Your task to perform on an android device: I want to seek for The Winchester hotel & Spa using a mapping app because I'm getting ready to travel this weekend and I need a somewhere to stay.
Image 0: 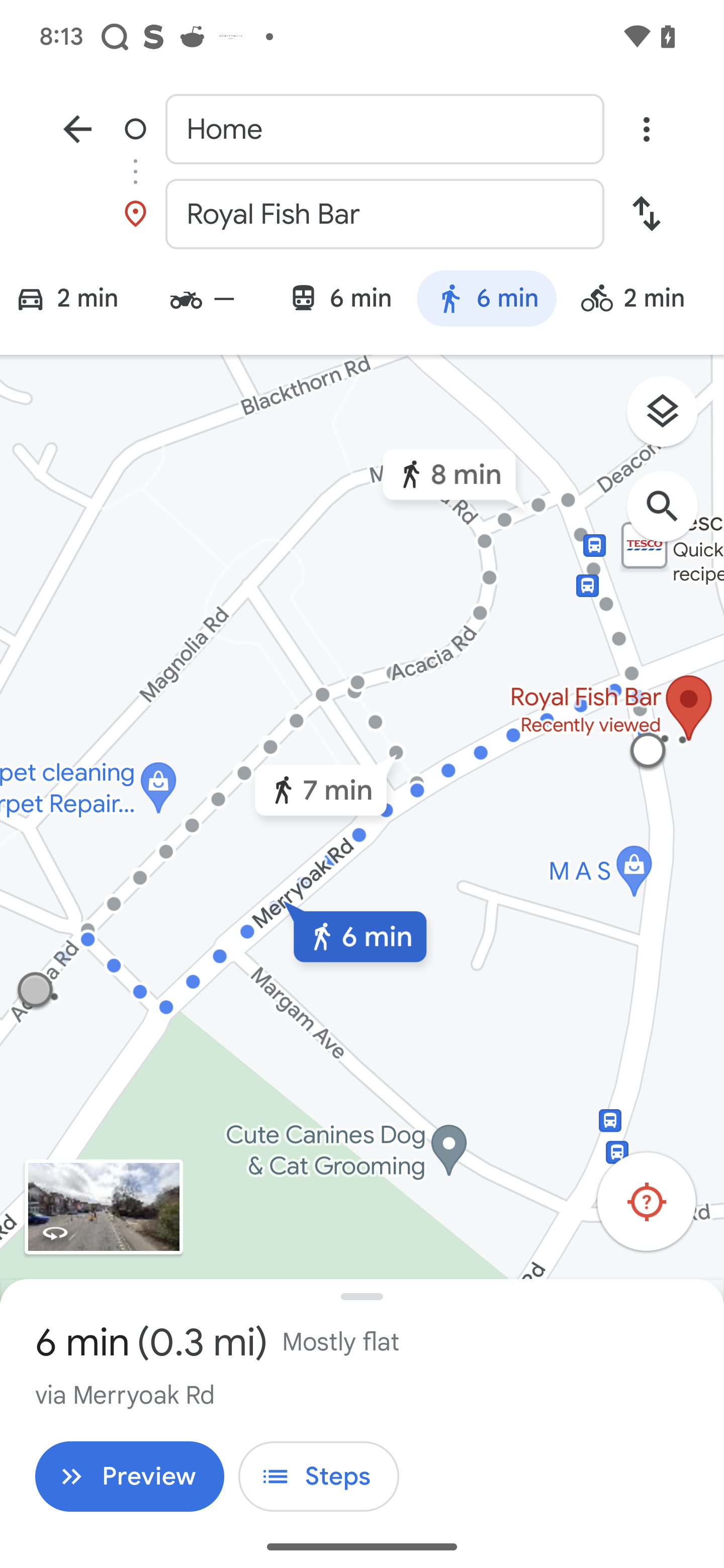
Go back to previous page
Step 0: press back button
Image 1: 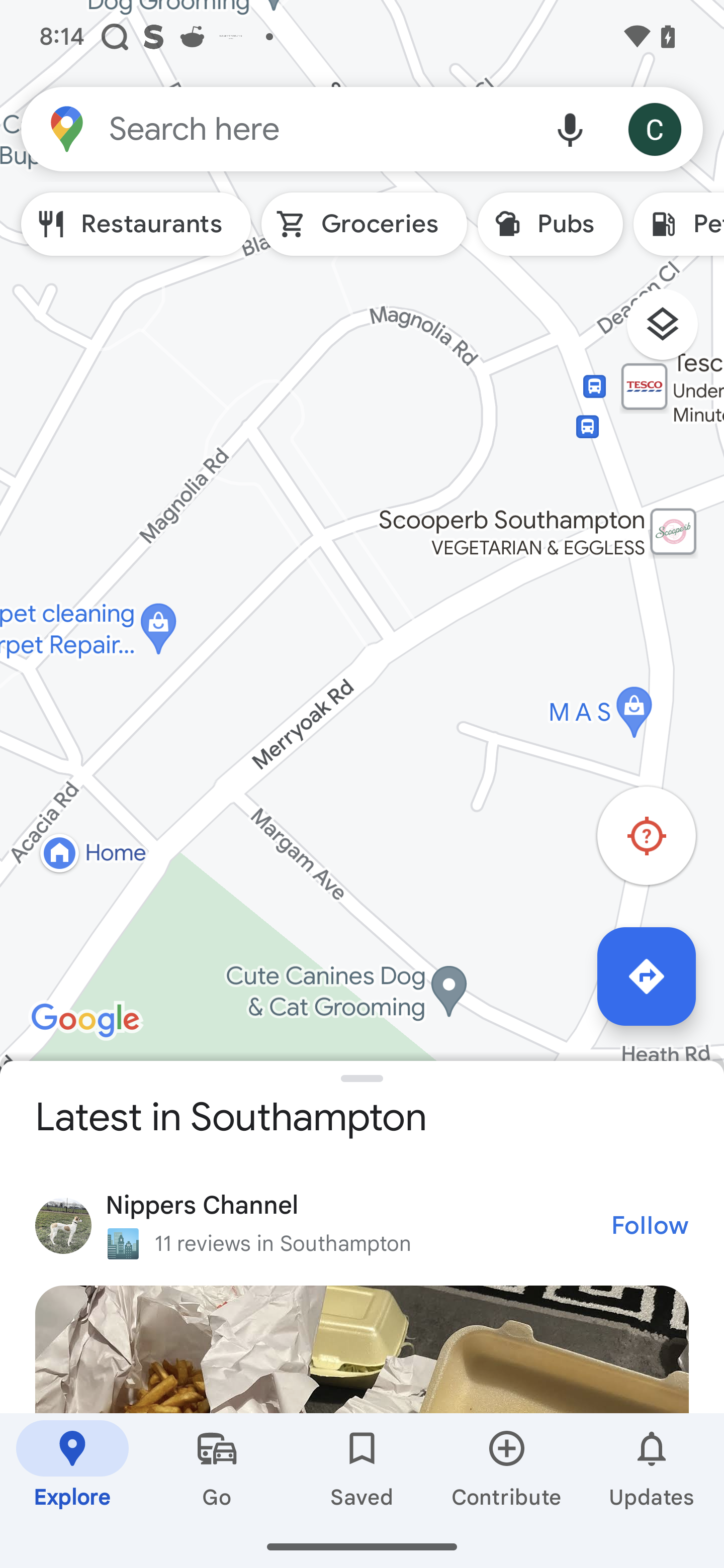
Click on the search bar
Step 1: click (318, 129)
Image 2: 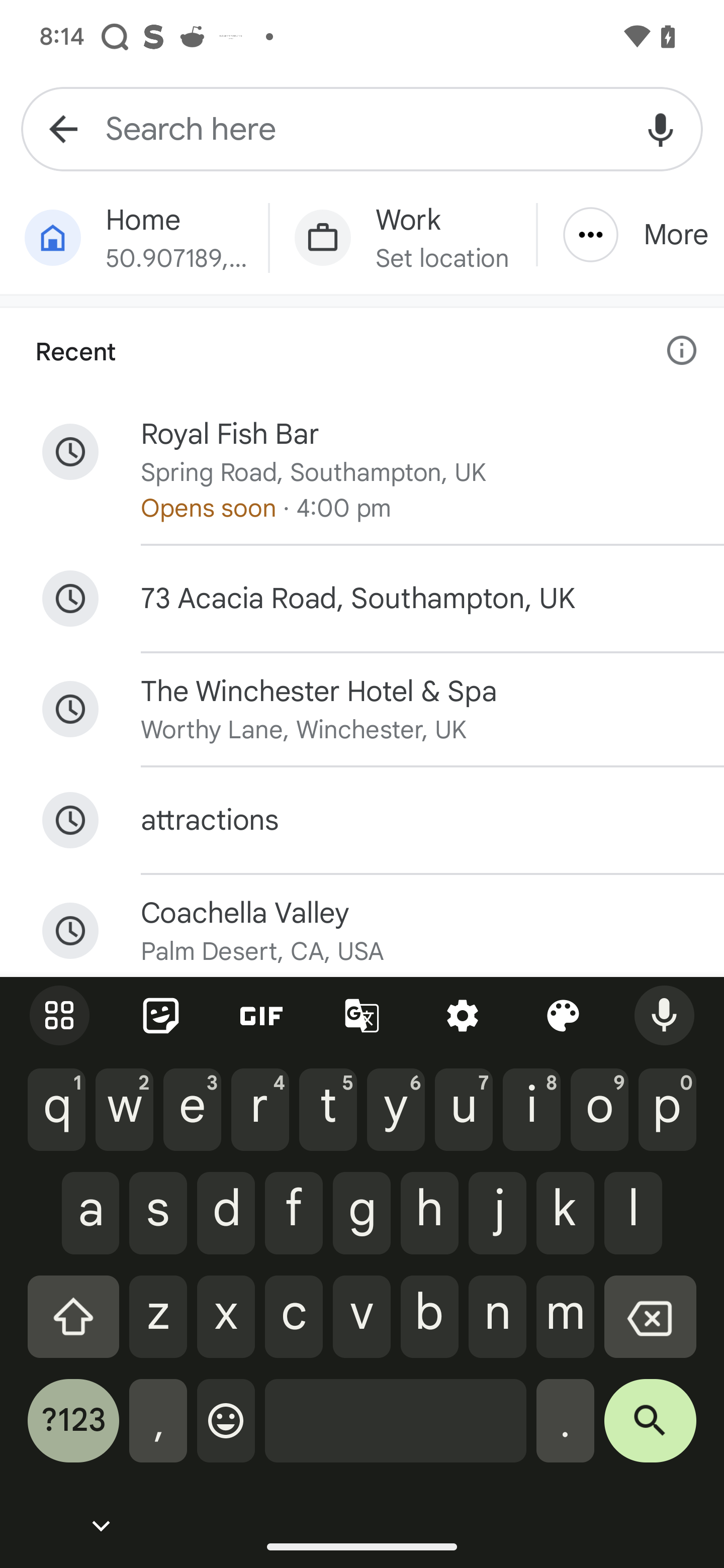
Type The Winchester Hotel & Spa in the search bar
Step 2: type "The Winchester Hotel & Spa"
Image 3: 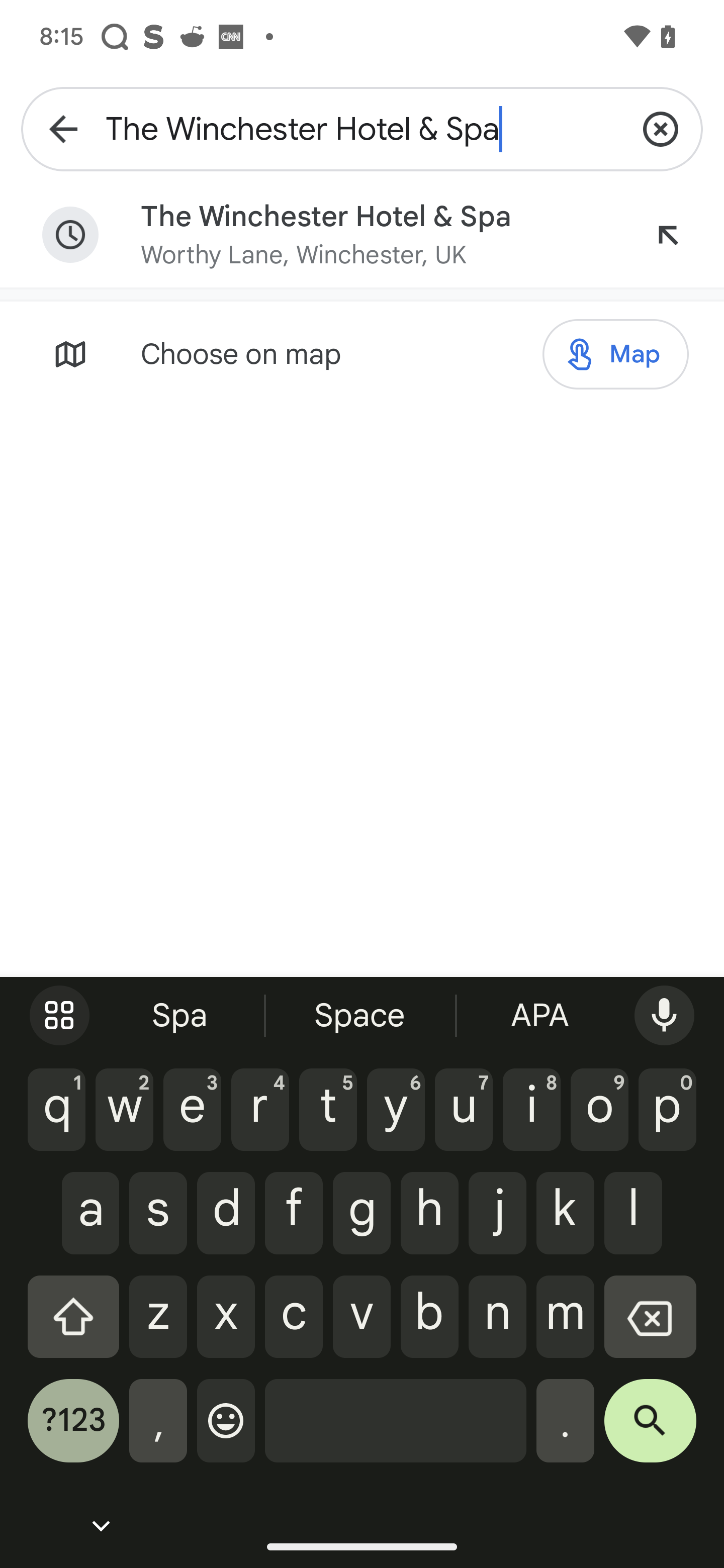
Click on the first suggestion
Step 3: click (304, 255)